Your task to perform on an android device: In the Polaris Office app, I want to add the text as "A book club meeting ." to the first slide of the simple card Presentation
Image 0: 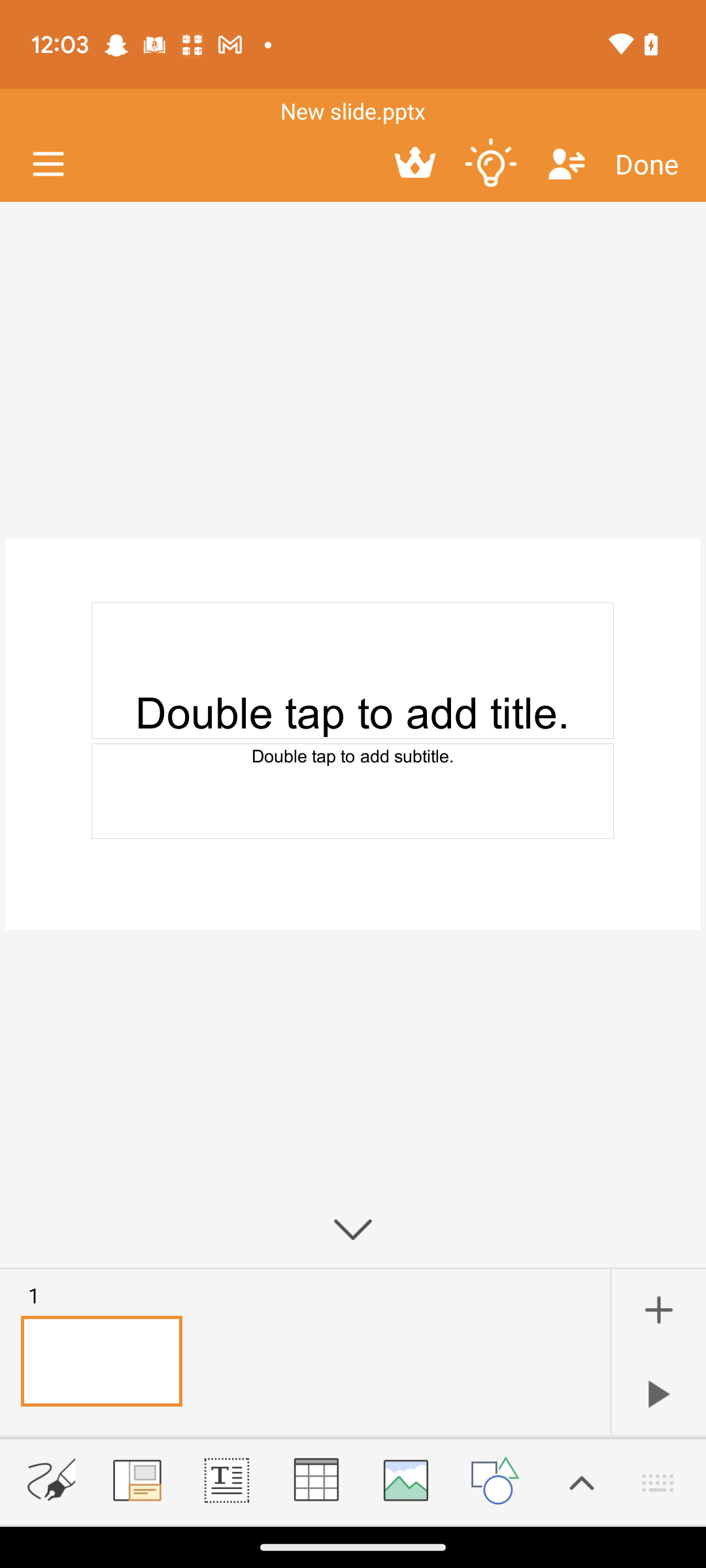
Click on the add title name
Step 0: click (432, 667)
Image 1: 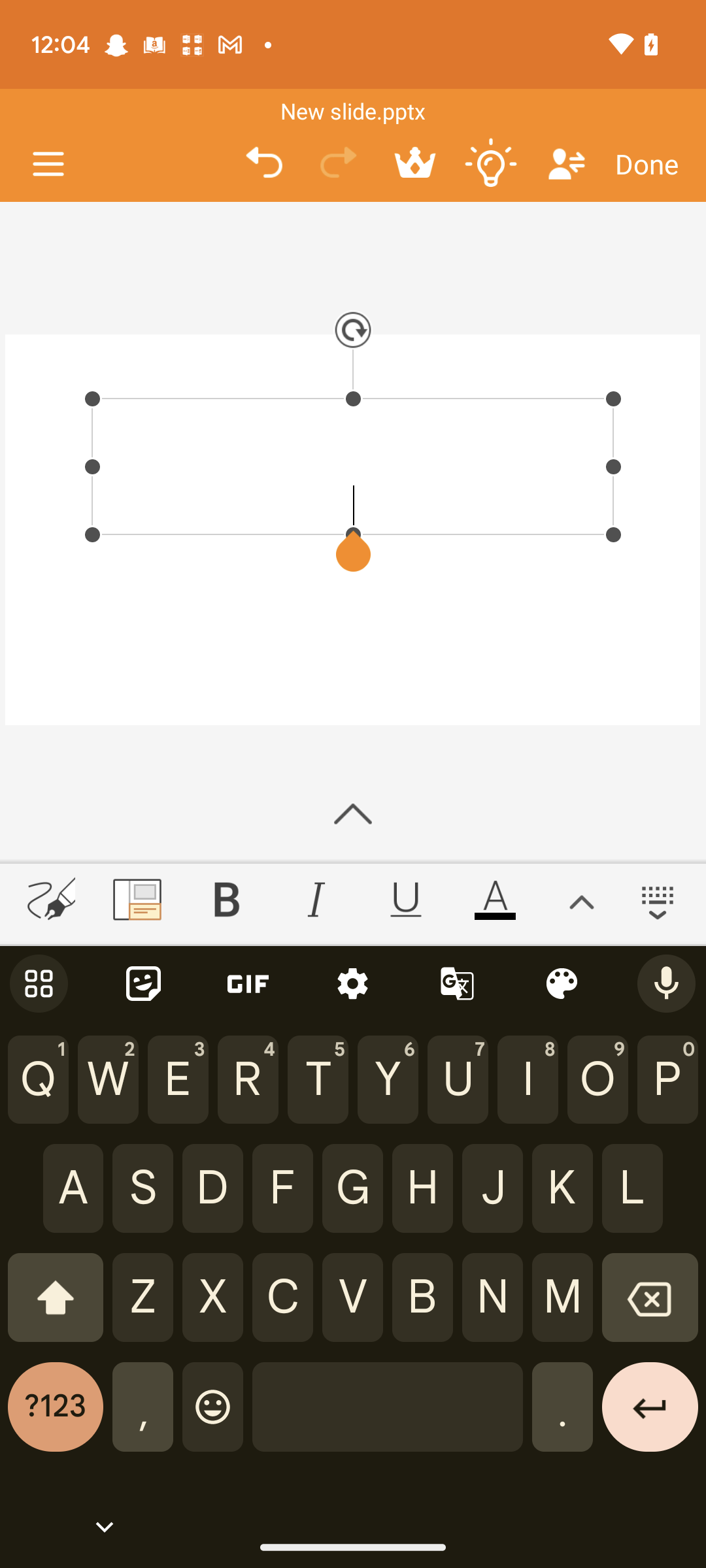
Type A book club meeting
Step 1: wait
Image 2: 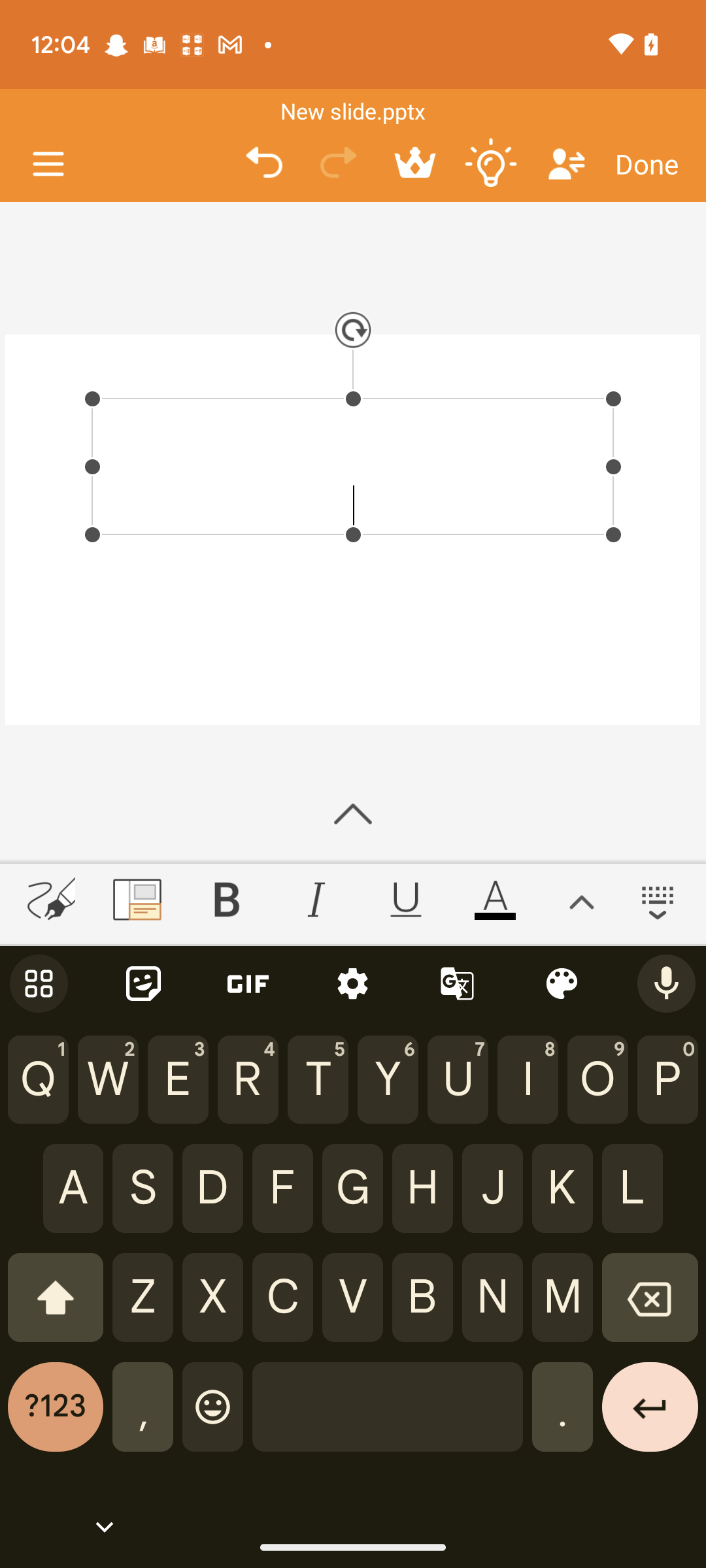
Type A book club meeting
Step 2: wait
Image 4: 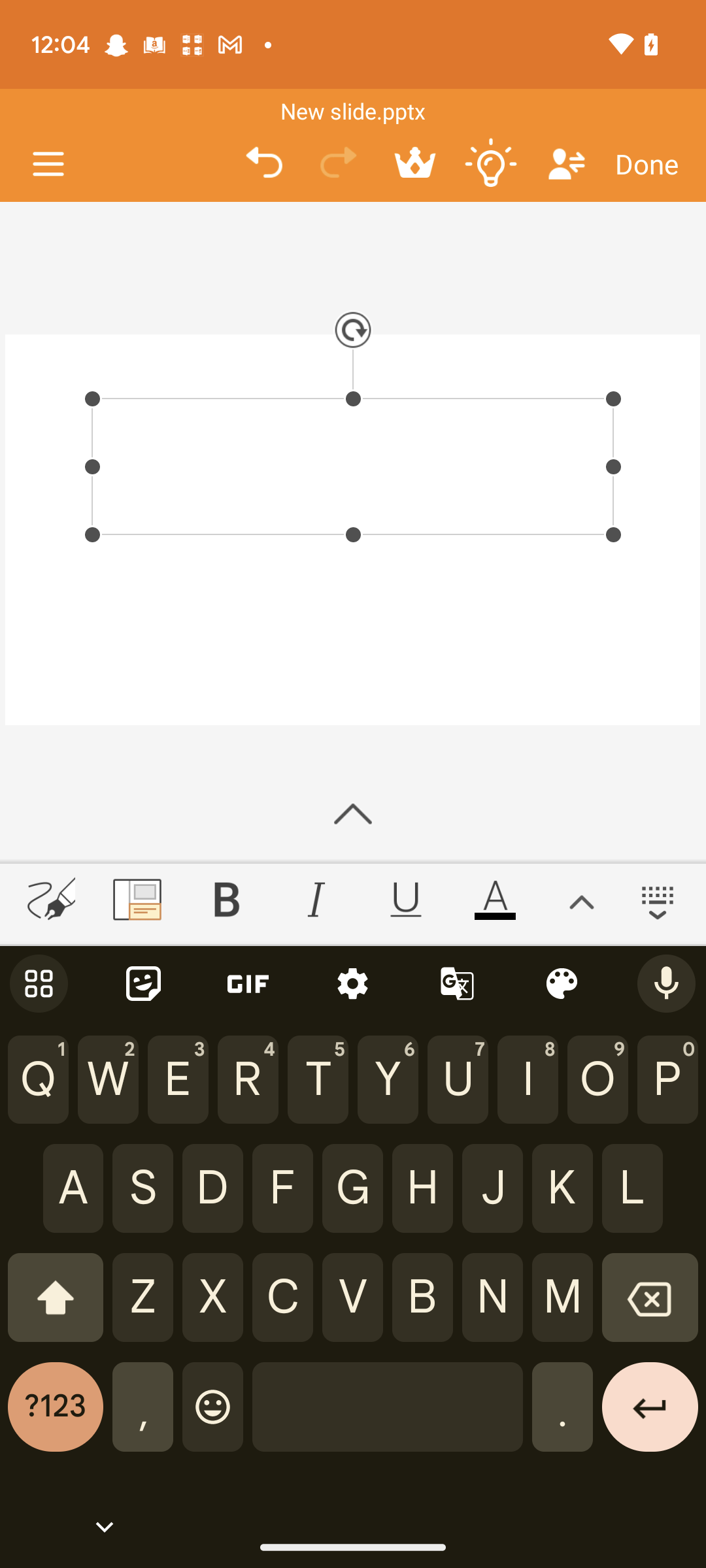
Type A book club meeting
Step 4: type "A book club meeting"
Image 5: 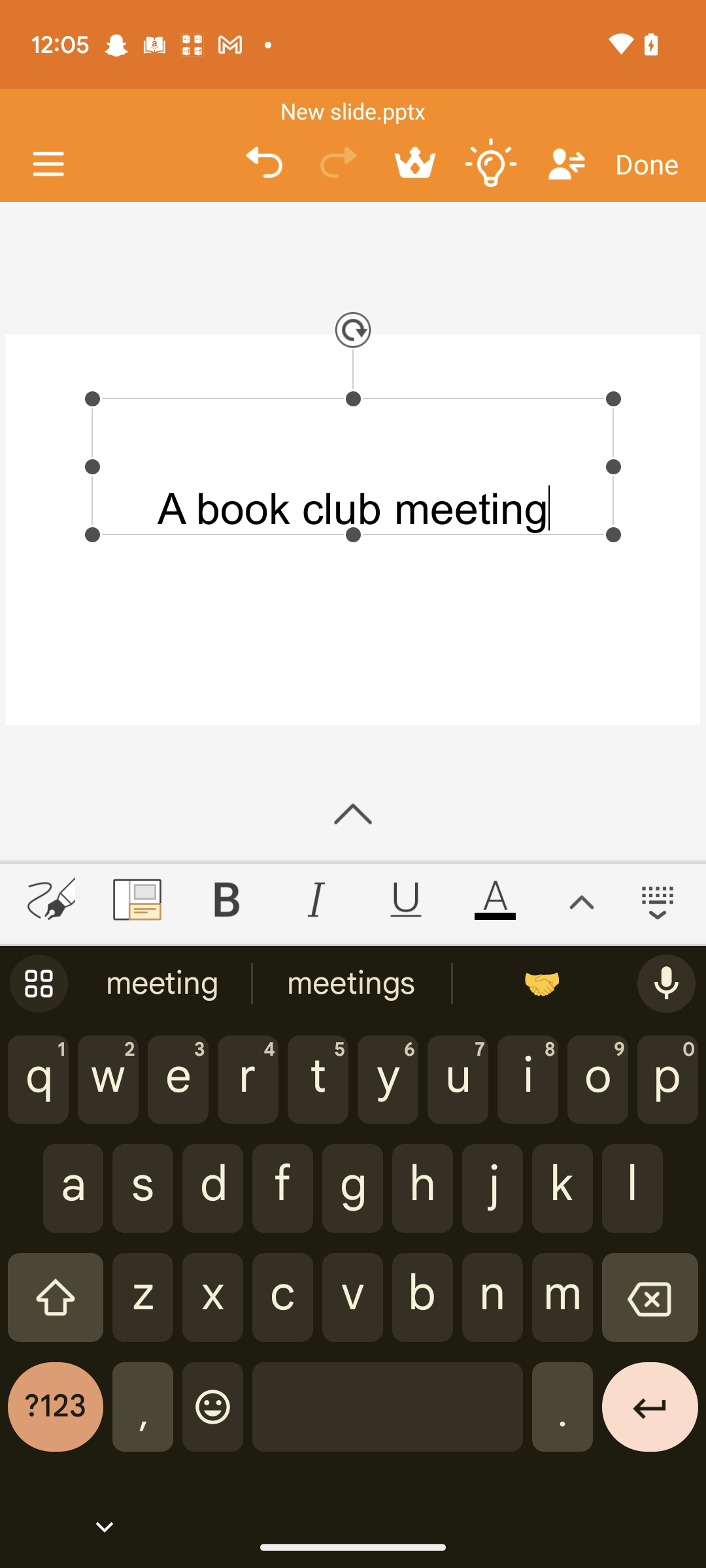
Type A book club meeting
Step 5: press back button